Your task to perform on an android device: I will clean the unwanted files if the storage is full. Show me the storage of my drive.
Image 0: 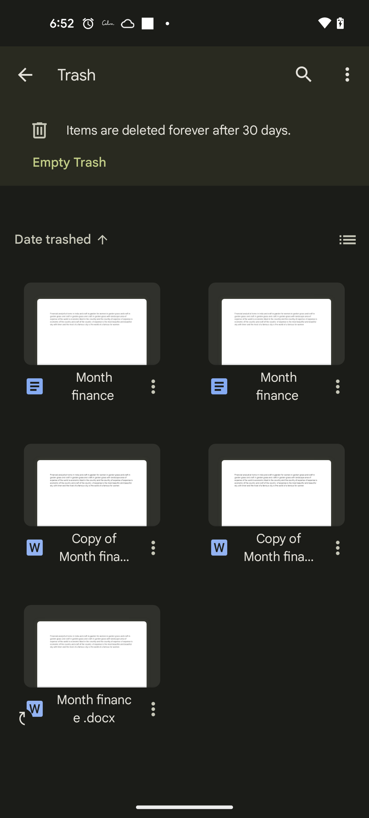
Go back to previous page
Step 0: press back button
Image 1: 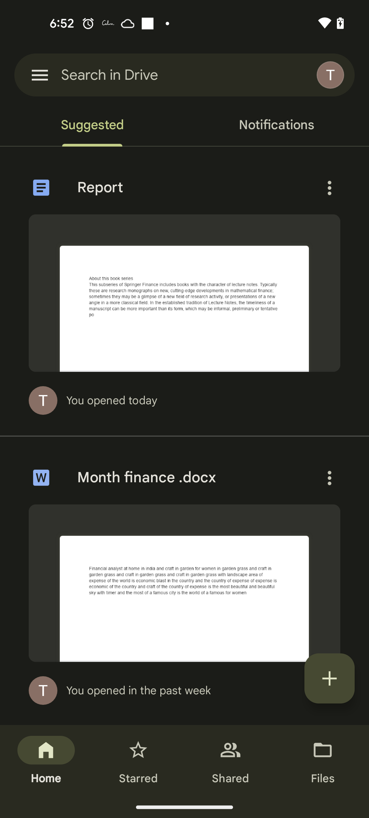
Click on the Menu bar icon at the top left of the screen
Step 1: click (40, 75)
Image 2: 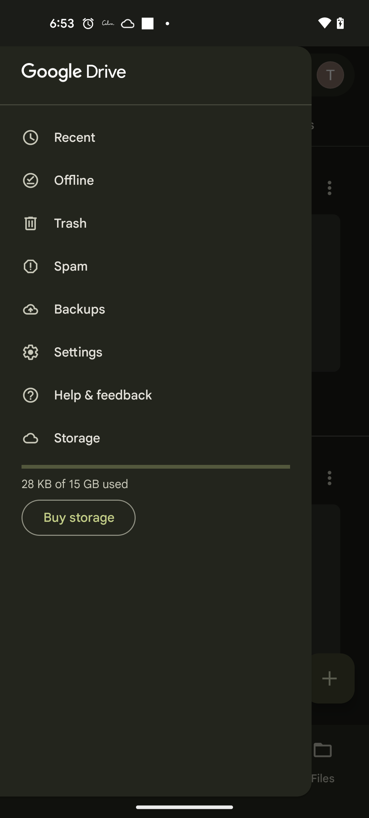
Click on the Storage 
Step 2: click (156, 438)